Your task to perform on an android device: On the Kitchen Stories app, write a review for a recipe for lemon cake with blueberries that turns out great.
Image 0: 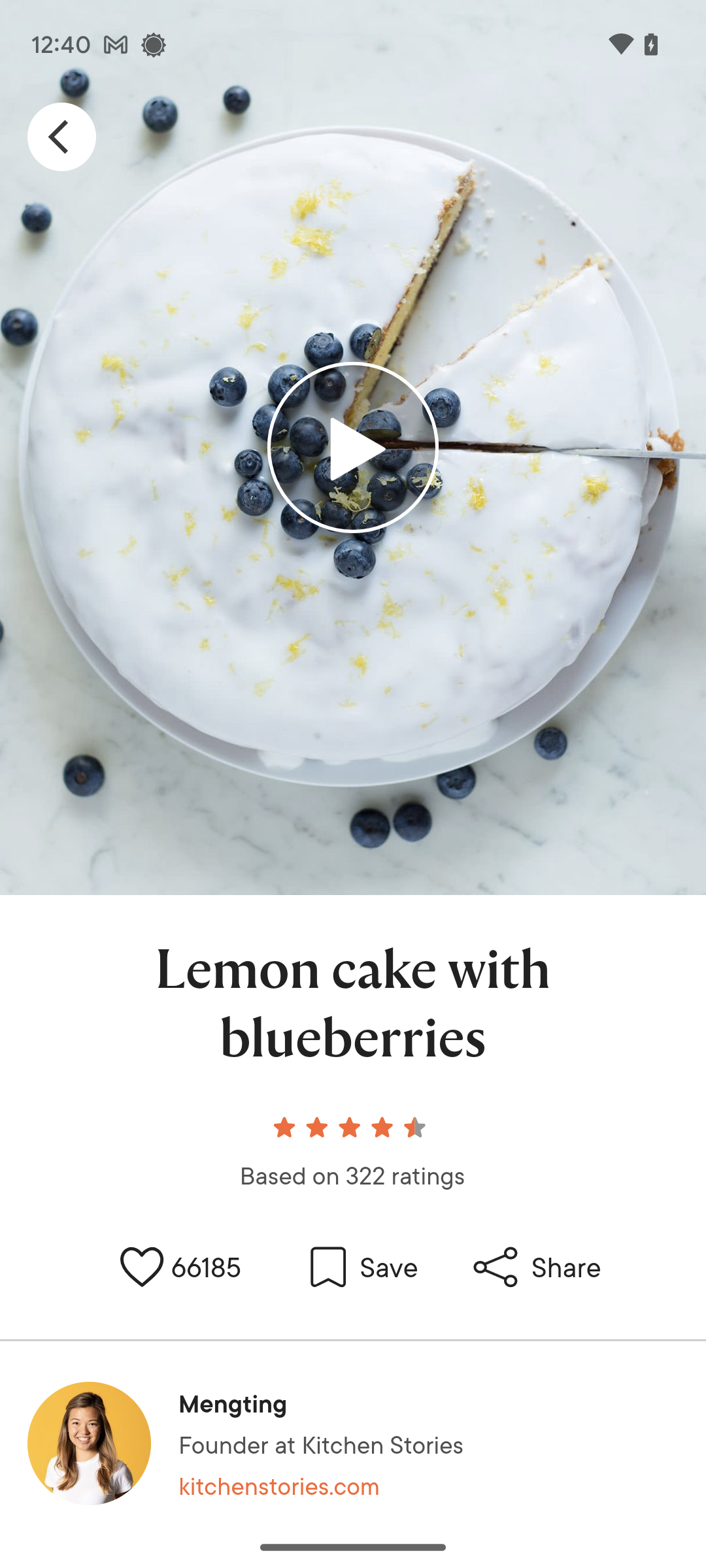
Scroll up to find the reviews section.
Step 0: scroll down
Image 1: 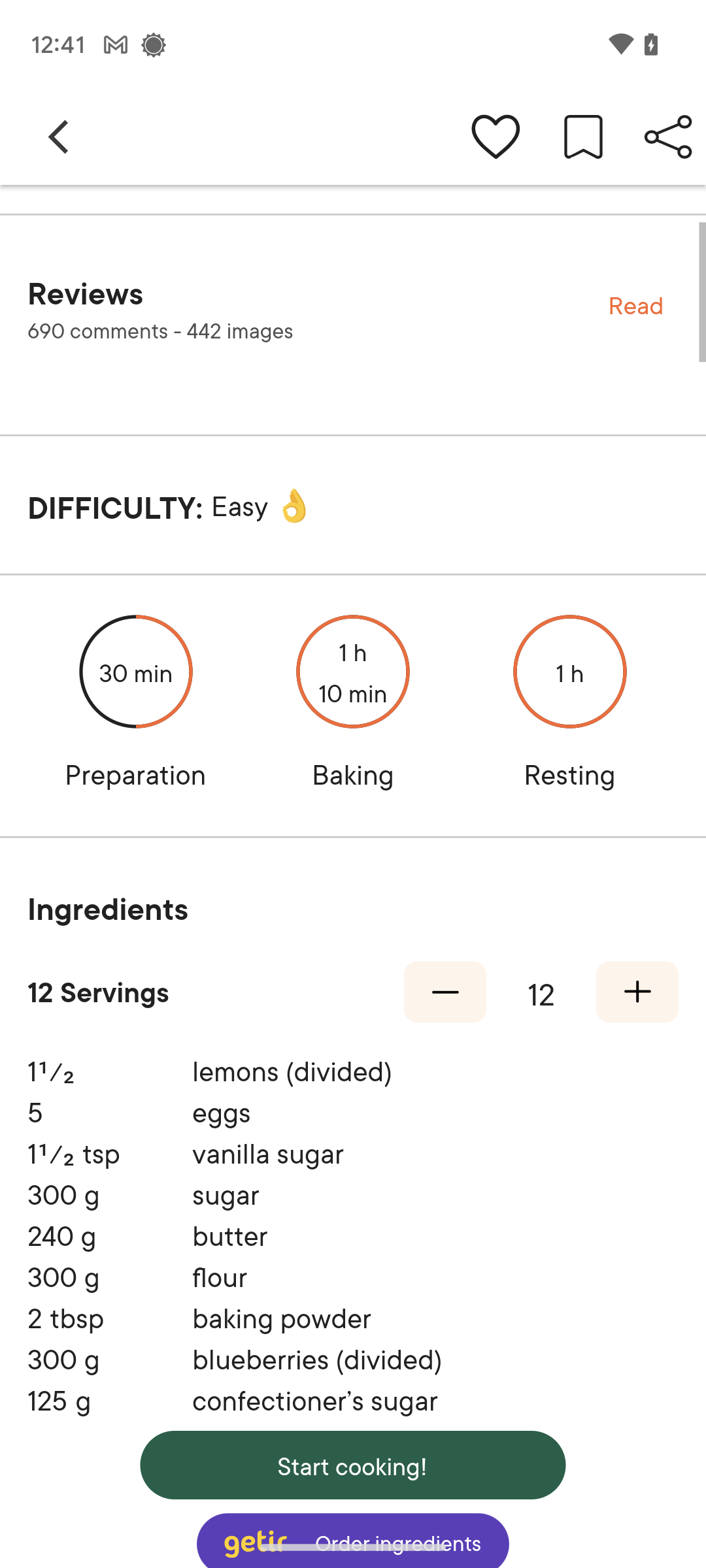
Click on the Reviews tab.
Step 1: click (353, 304)
Image 2: 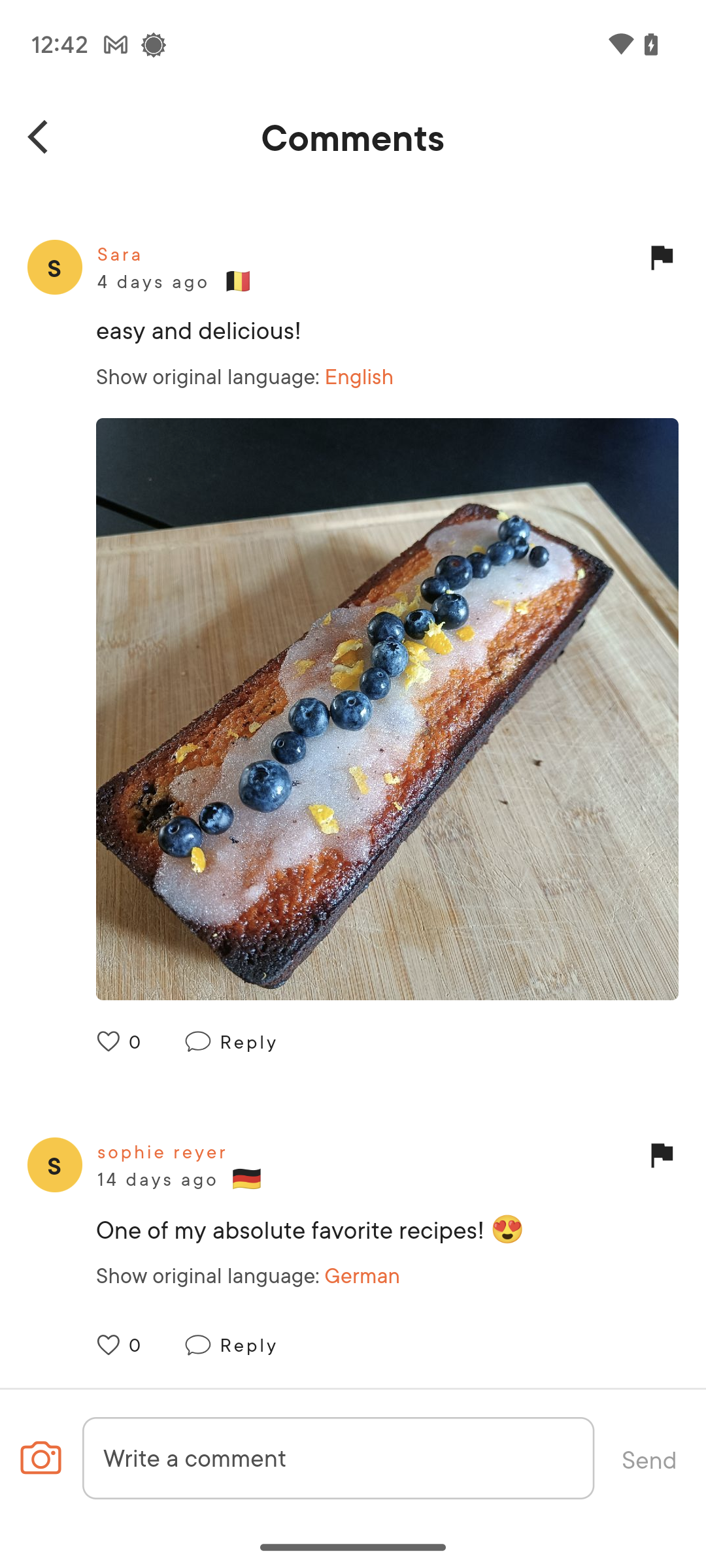
At the bottom of the screen, click on the Write a comment bar.
Step 2: click (338, 1458)
Image 3: 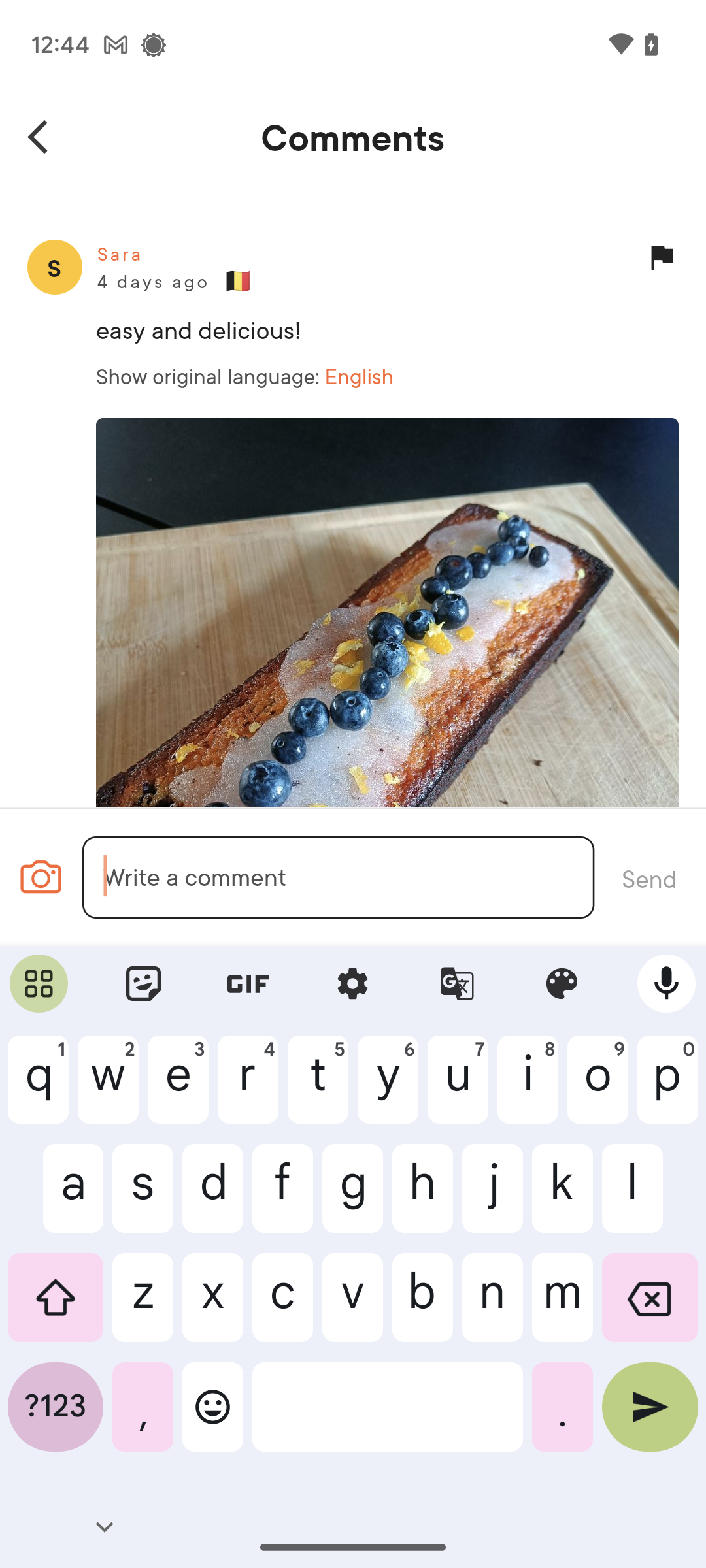
Type in the recipe turned out great.
Step 3: type "the recipe turned out great."
Image 4: 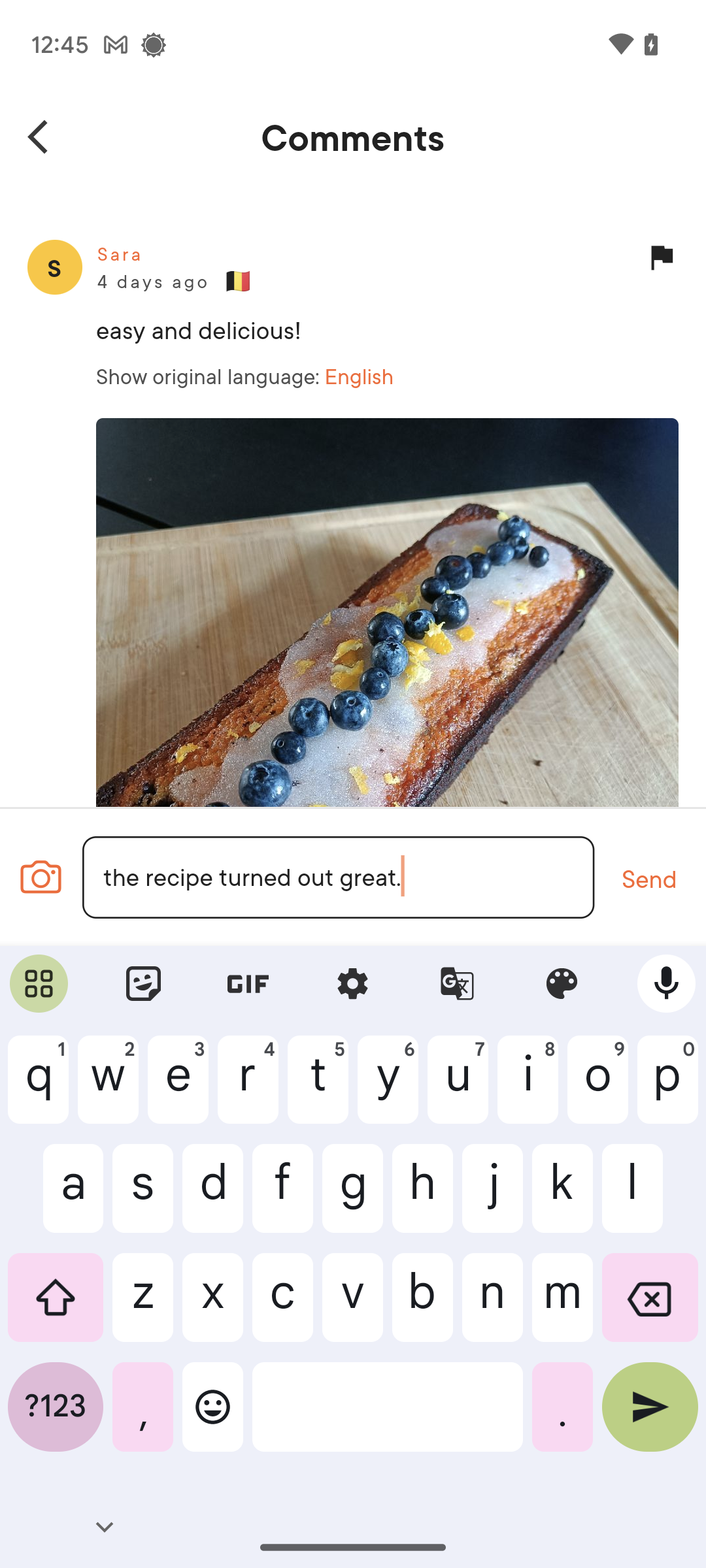
Click on send on the write side of the review.
Step 4: click (650, 877)